Your task to perform on an android device: For my present needs, I need certain tools, thus I want to compare the KHADIJA Metal 5 Compartment tool box to the other goods so I can decide which one is the finest on the Amazon app.
Image 0: 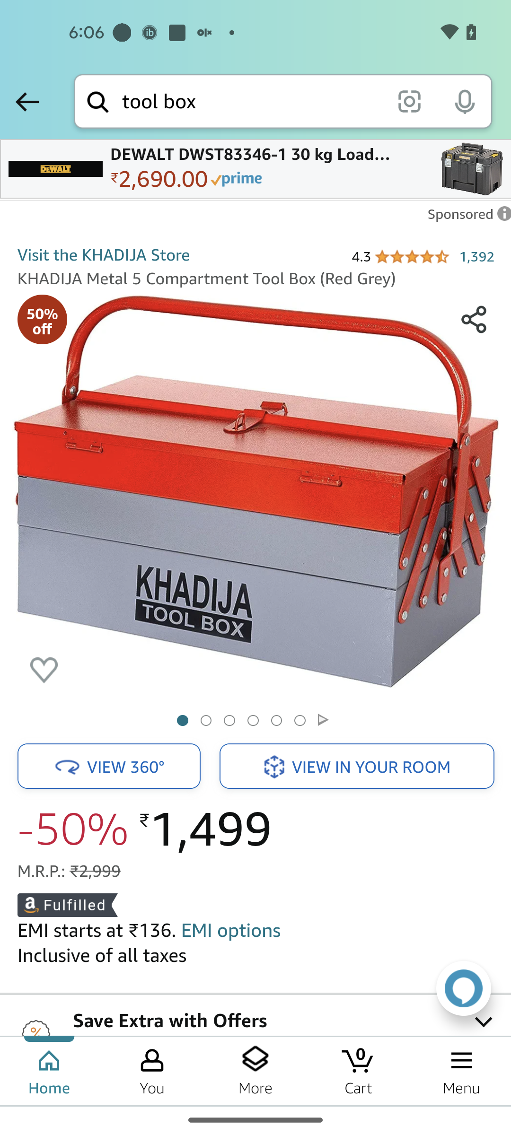
Swipe up to view compare option
Step 0: scroll down
Image 1: 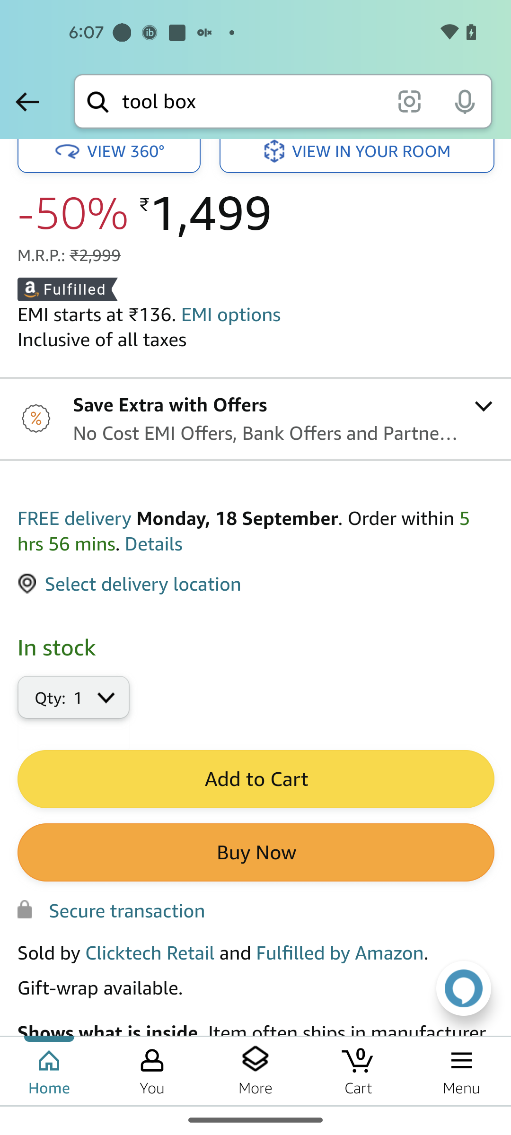
Swipe up to view compare option
Step 1: scroll down
Image 2: 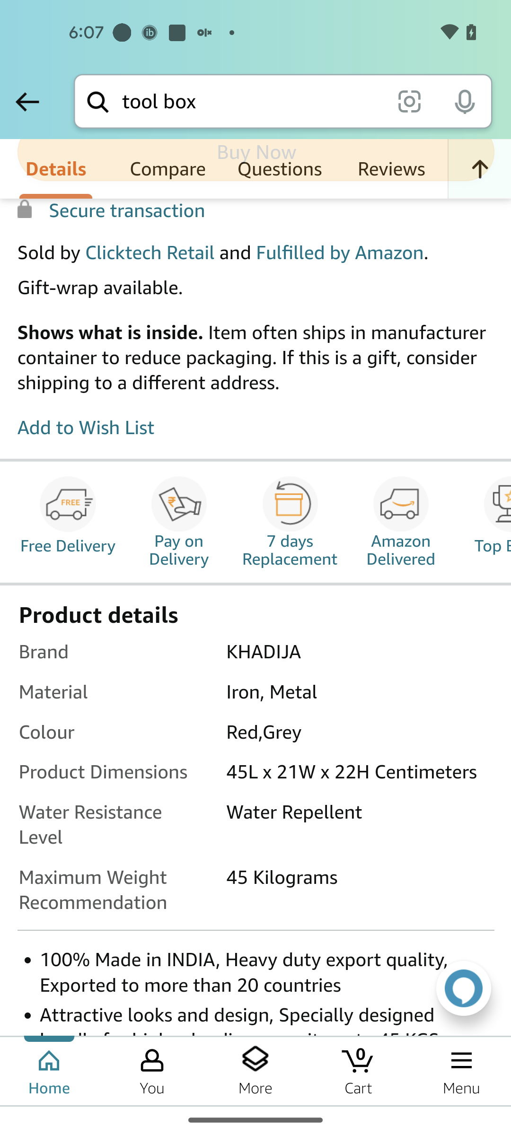
Swipe up to view compare option
Step 2: scroll down
Image 3: 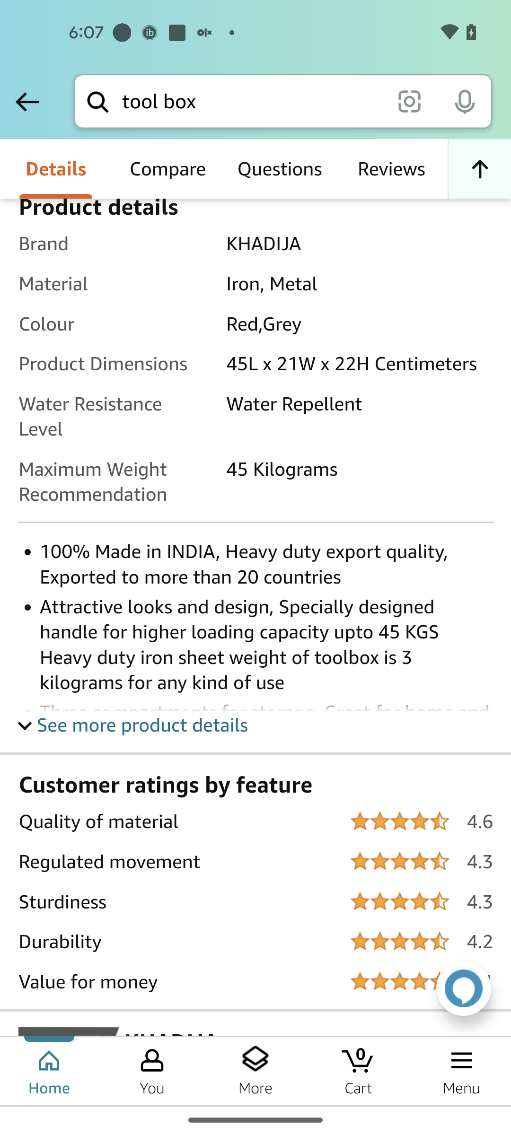
Go to the compare section
Step 3: click (167, 169)